Your task to perform on an android device: Since my grocery shopping is complete, I would like to delete the reminder of buying groceries on the Notein app.
Image 0: 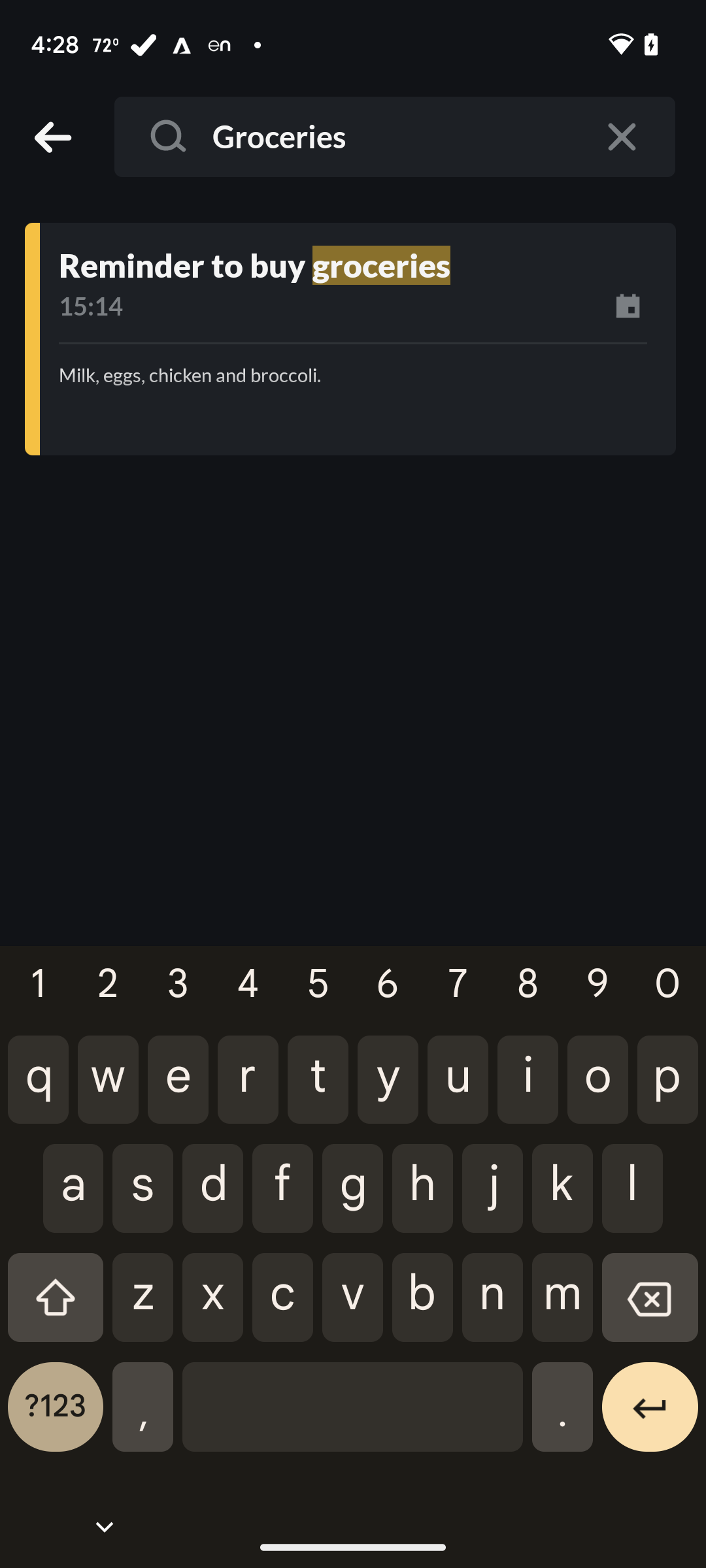
Click on the reminder
Step 0: click (333, 306)
Image 1: 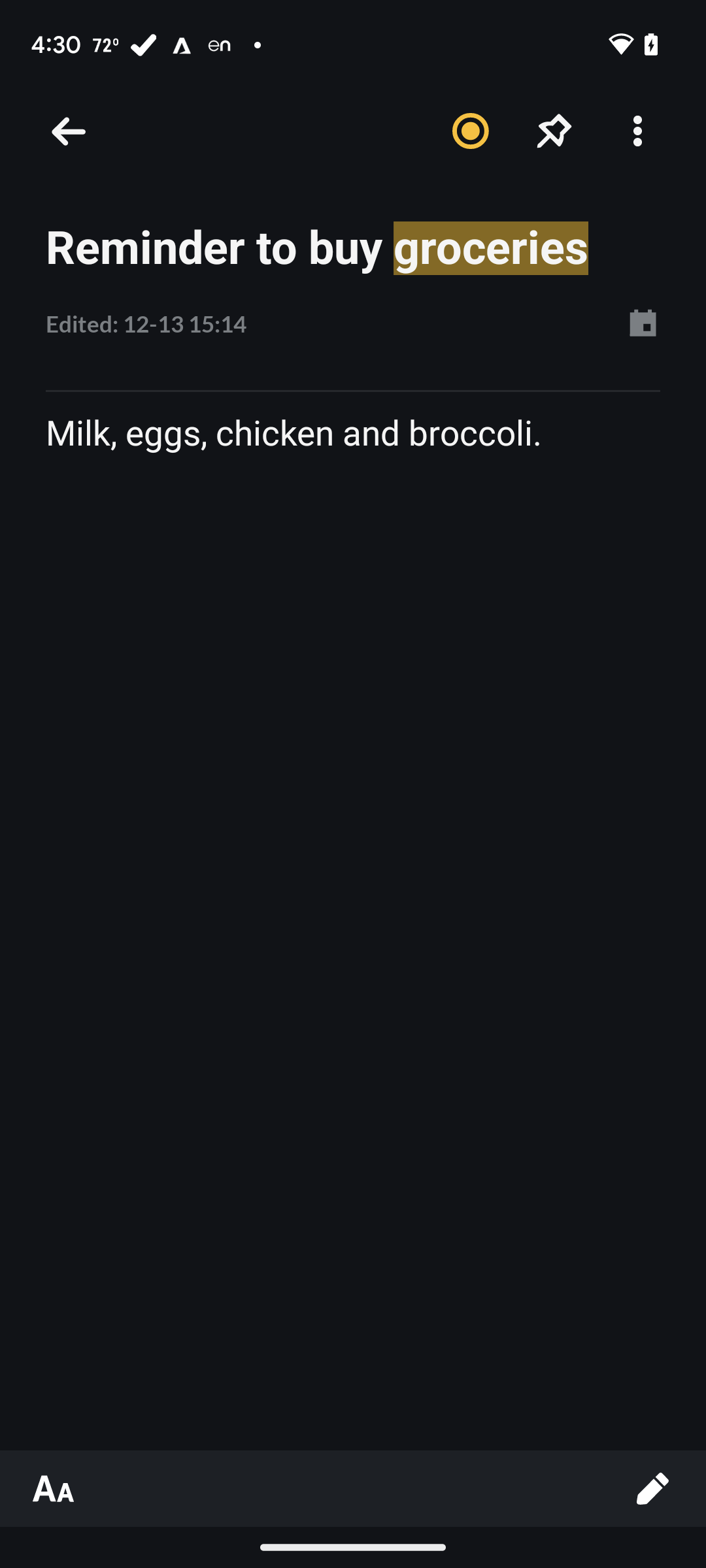
Click on the more options button
Step 1: click (629, 129)
Image 2: 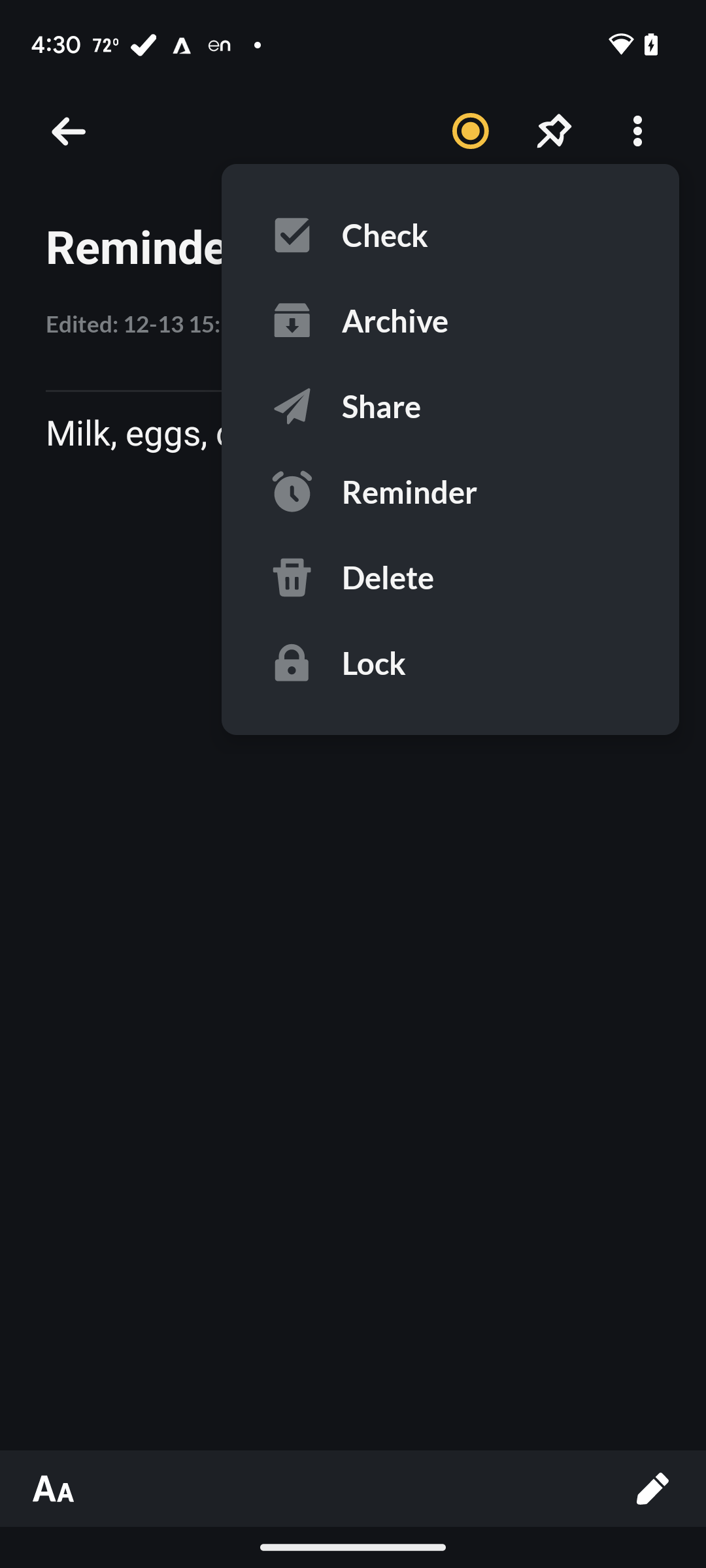
Click on delete
Step 2: click (388, 577)
Image 3: 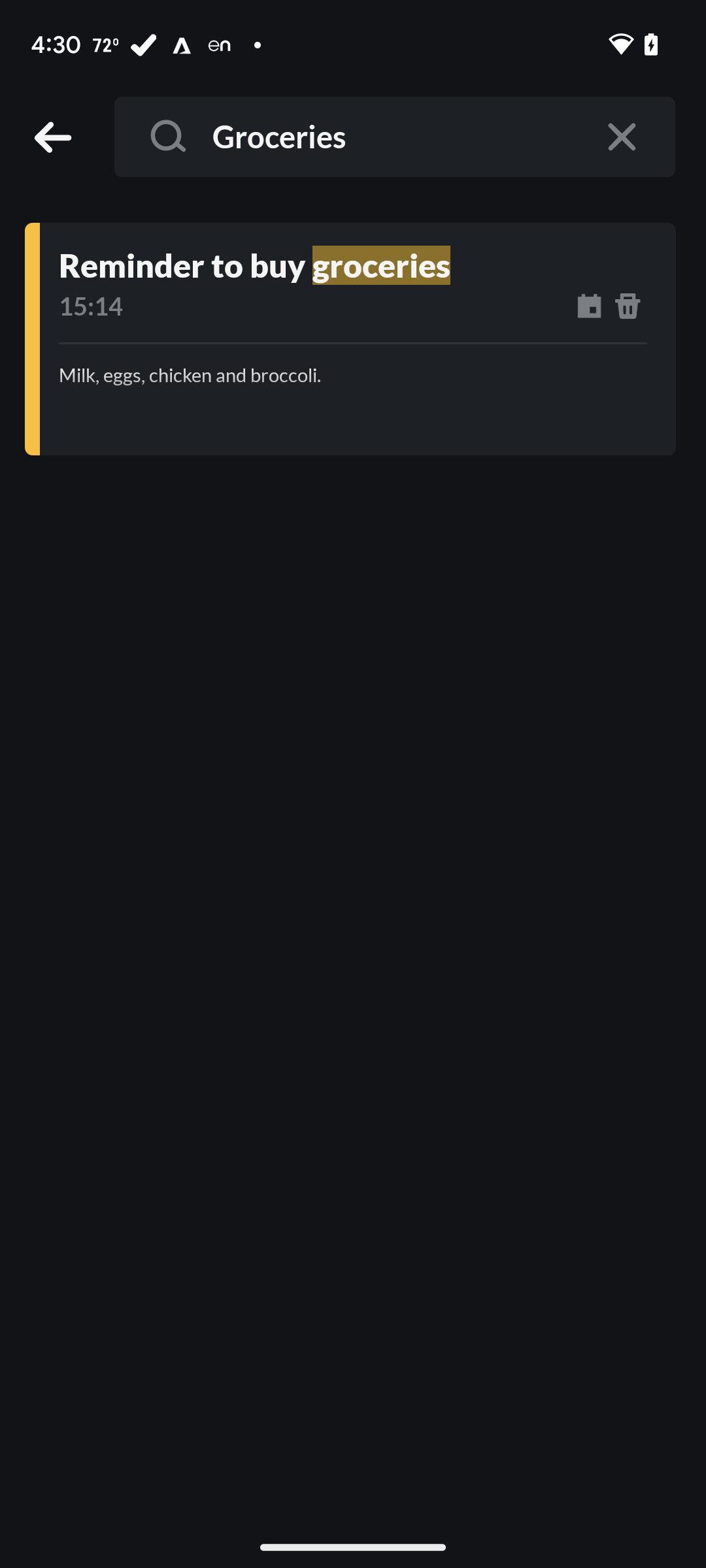
Click on delete
Step 3: press back button
Image 4: 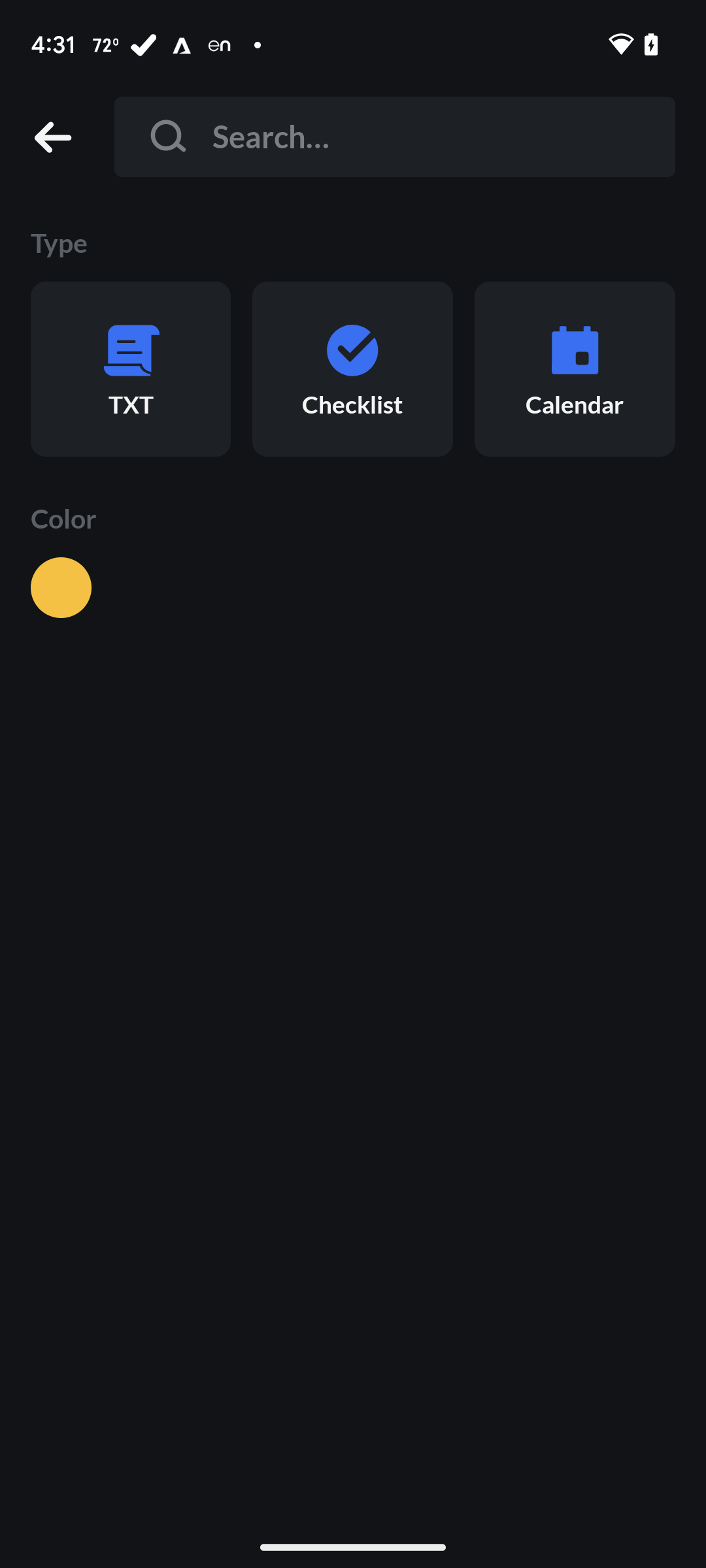
Click on delete
Step 4: press back button